Your task to perform on an android device: My old sports shoes are damaged, so I need new ones for my gym workouts. Use the Shopclues app to find men's sports shoes.
Image 0: 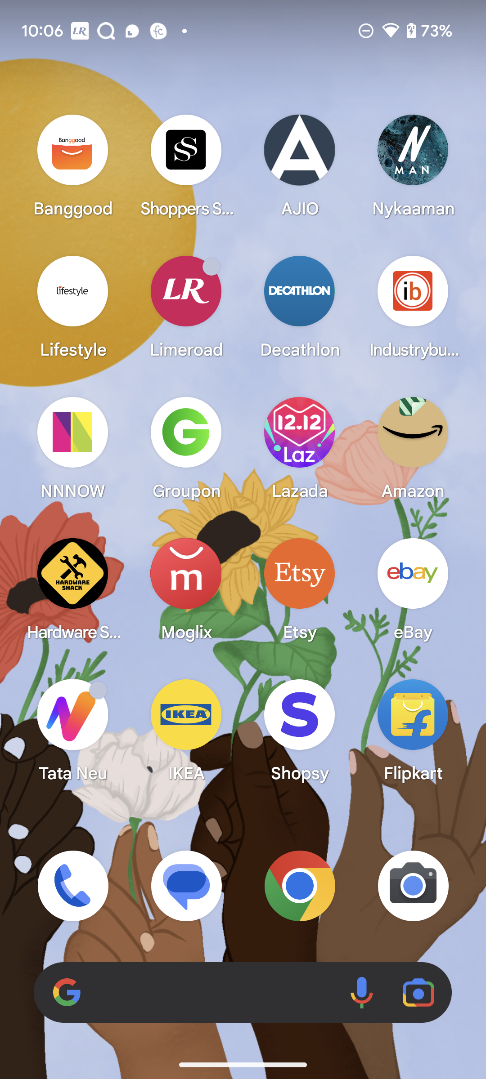
Open Shopclues App
Step 0: open app "ShopClues"
Image 1: 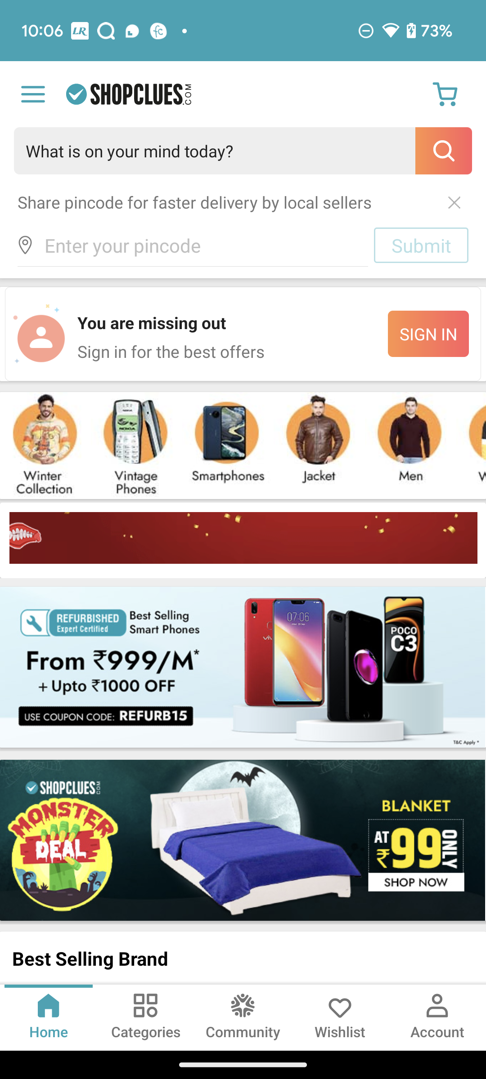
Click on the search bar at the top of the screen
Step 1: click (243, 151)
Image 2: 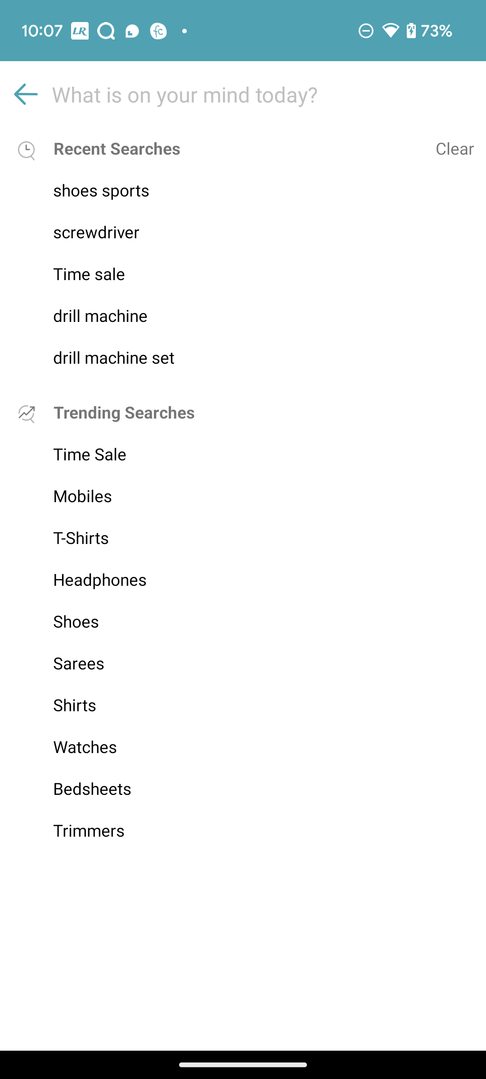
Search for Sports Sports
Step 2: type "Sports Sports"
Image 3: 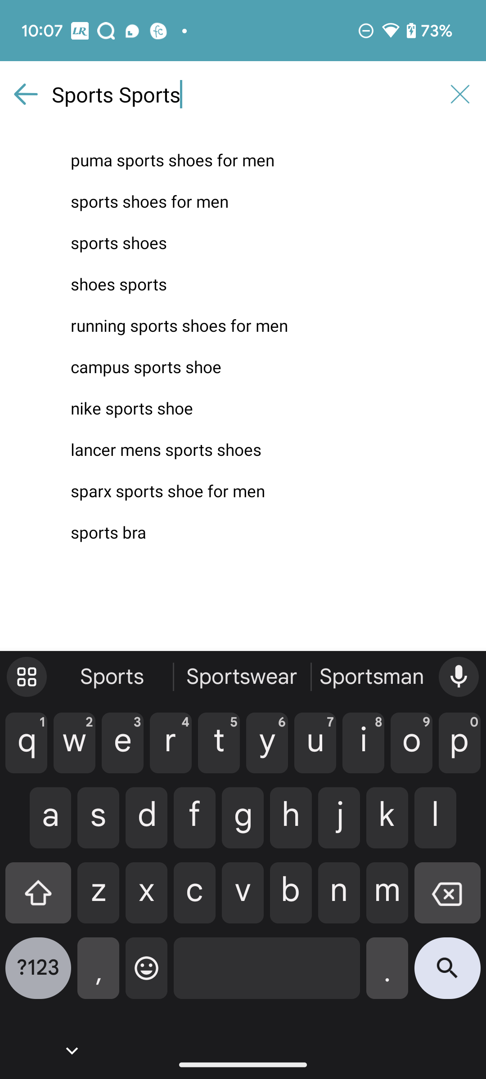
Click on Sports Sports for men from search suggestions
Step 3: click (243, 201)
Image 4: 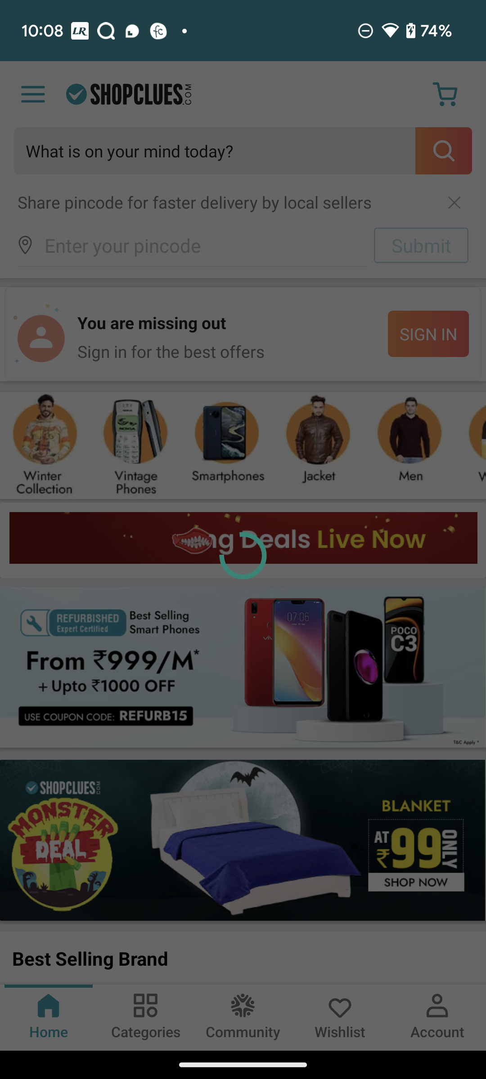
Click on Sports Sports for men from search suggestions
Step 4: wait